Your task to perform on an android device: I like the PERFLY women Badminton Shoes BS 190 Lavender. Add them to my wishlist so I can buy them in the future in the Decathlon app.
Image 0: 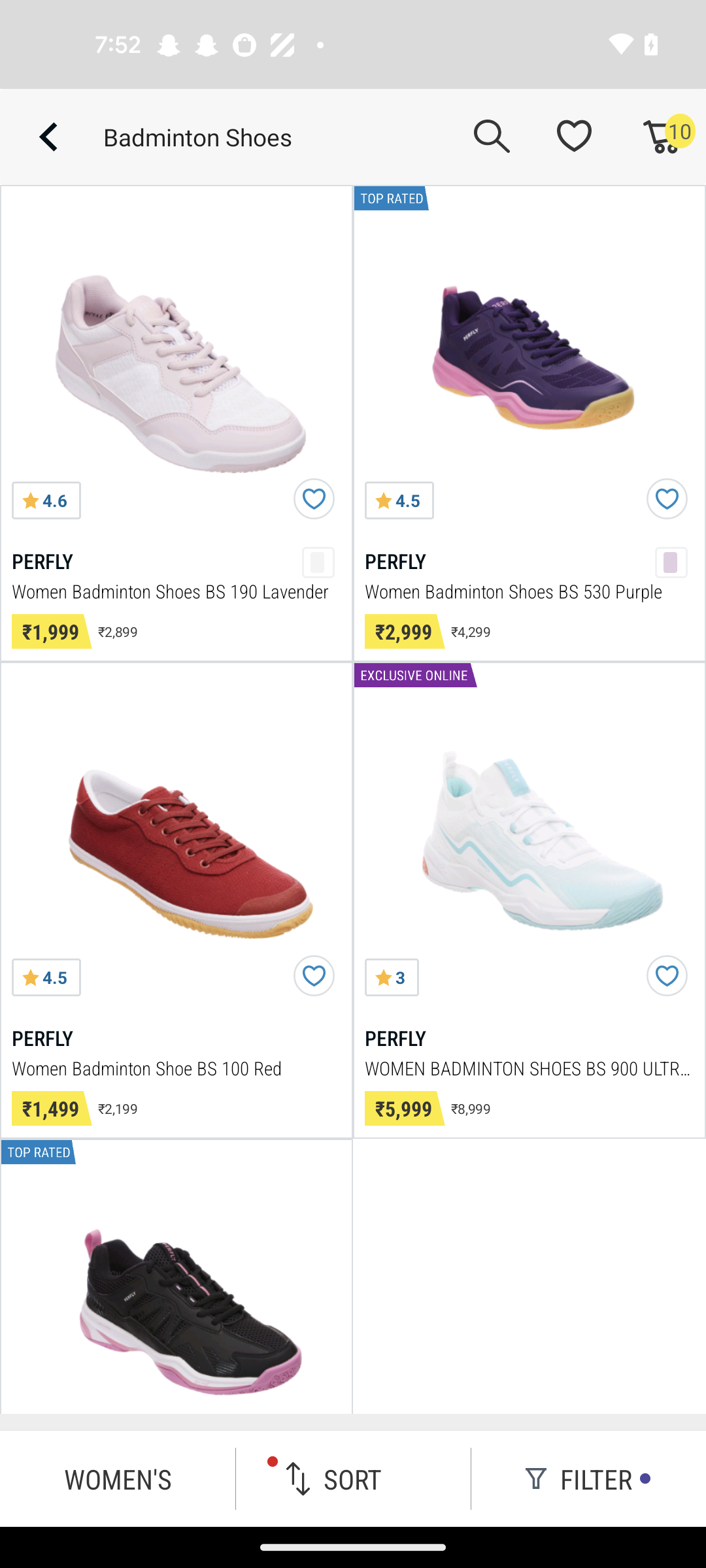
Click on the first result 
Step 0: click (176, 361)
Image 2: 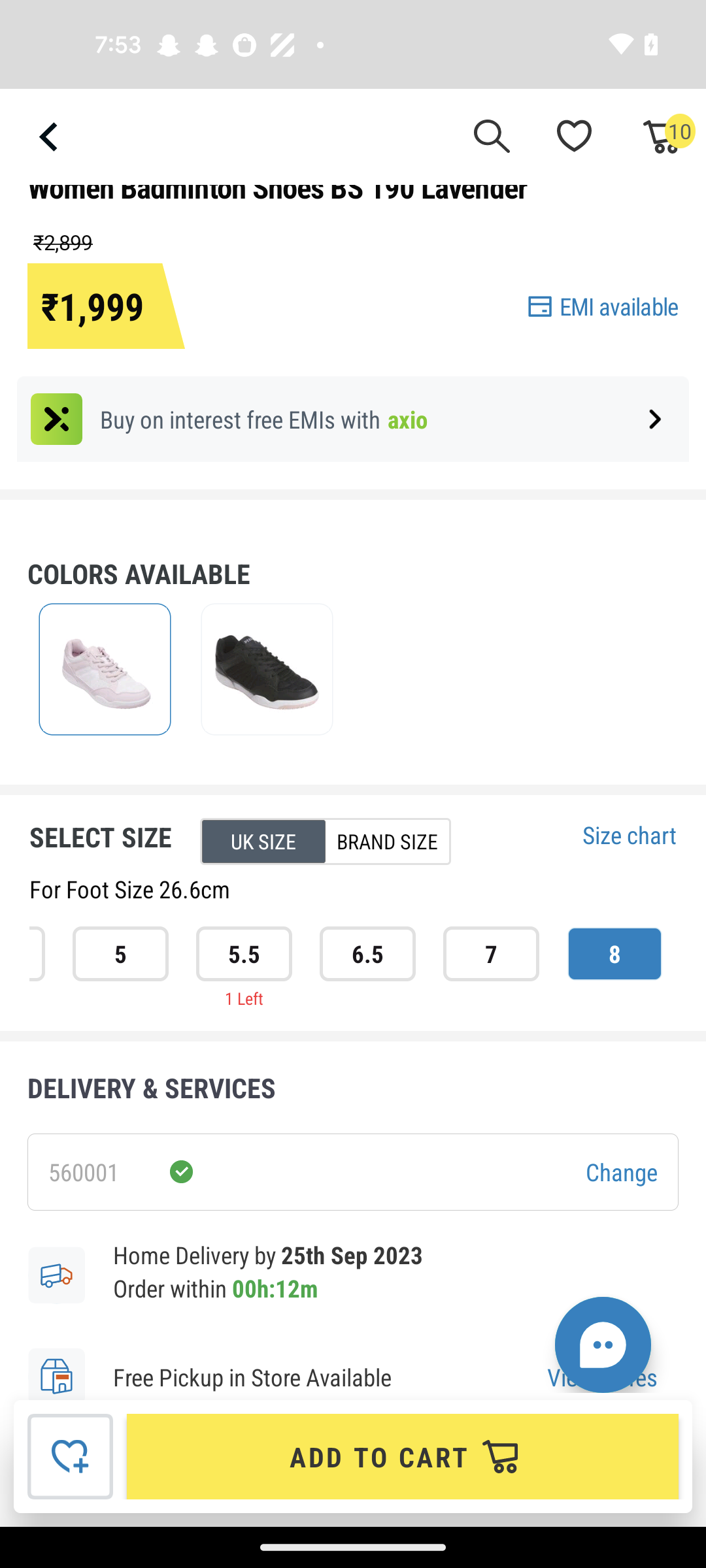
Click on the Add to cart button 
Step 2: click (403, 1456)